Your task to perform on an android device: I want to search for a flight to Berlin which is my favorite travel destination on 9th of January from my nearest airport Rotterdam on the Expedia app.
Image 0: 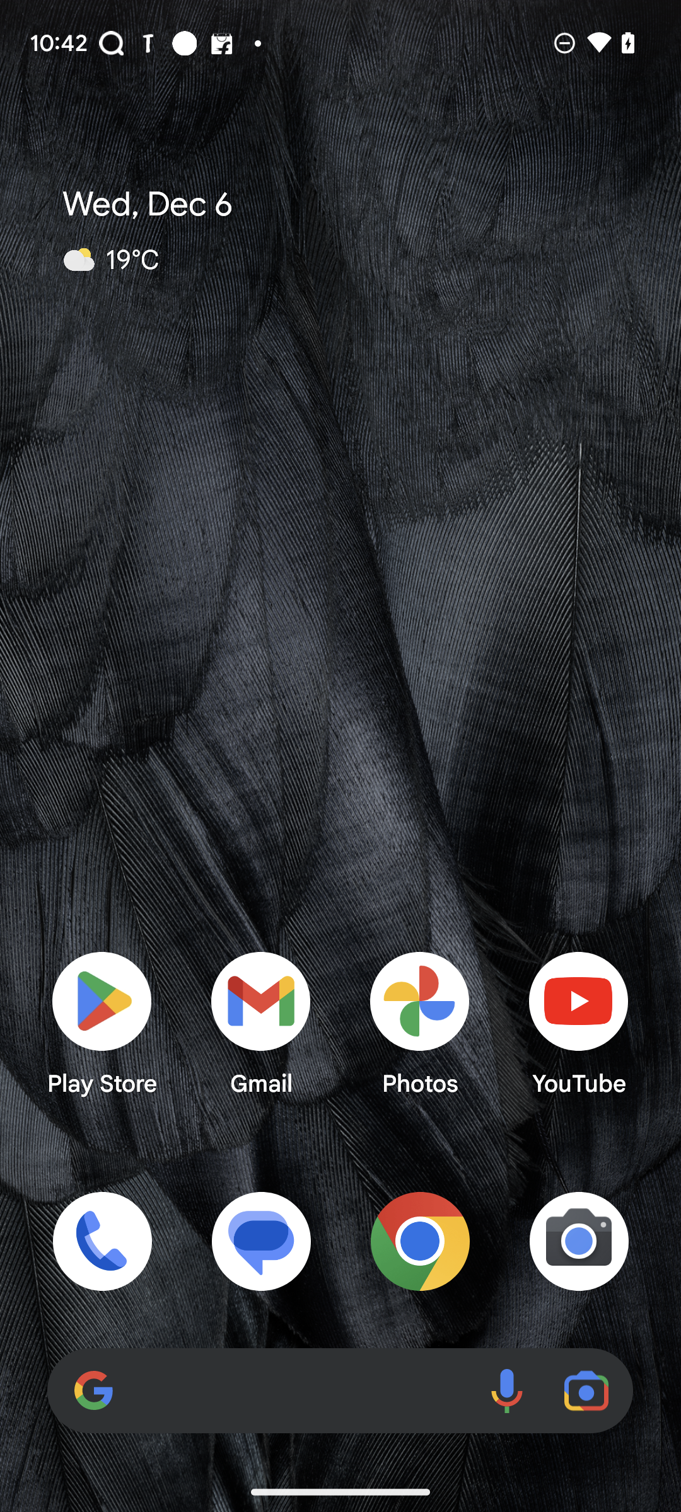
Open the Expedia app.
Step 0: open app "Expedia"
Image 1: 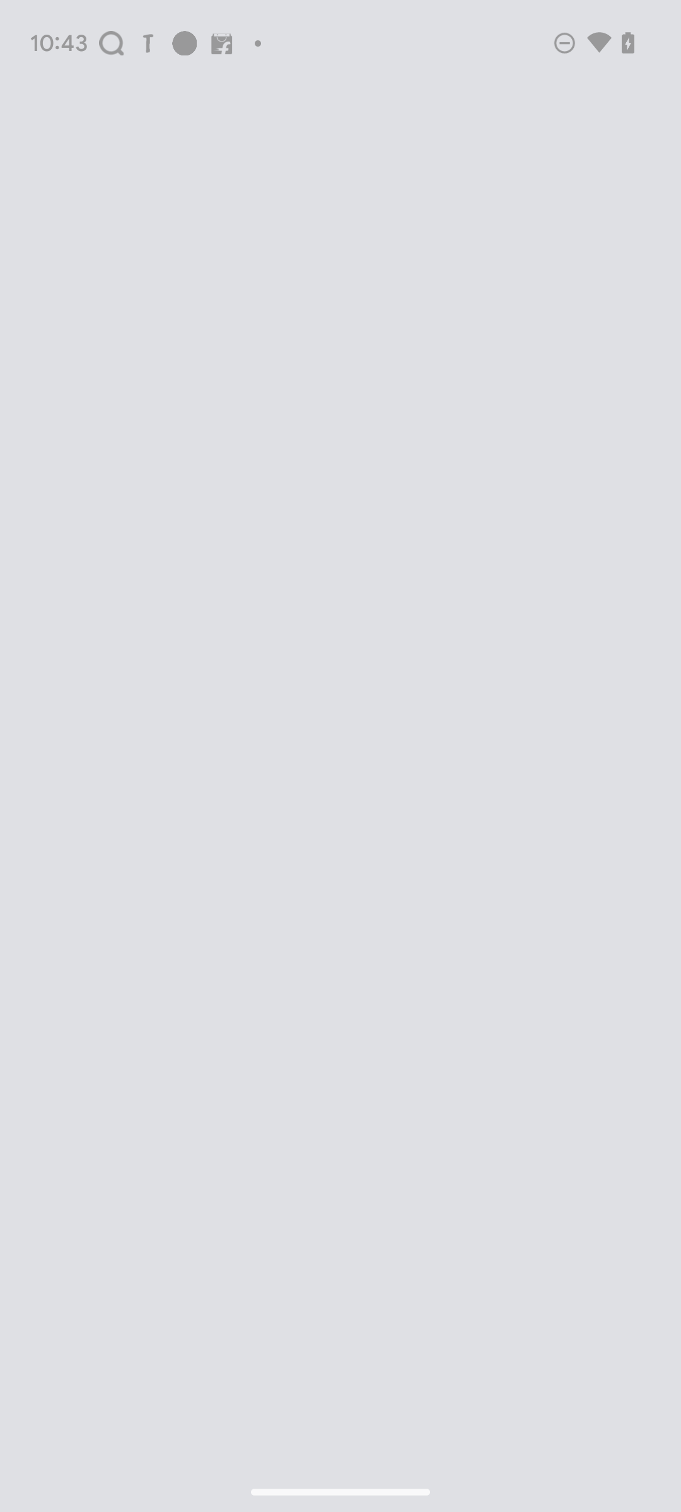
Open the Expedia app.
Step 1: wait
Image 2: 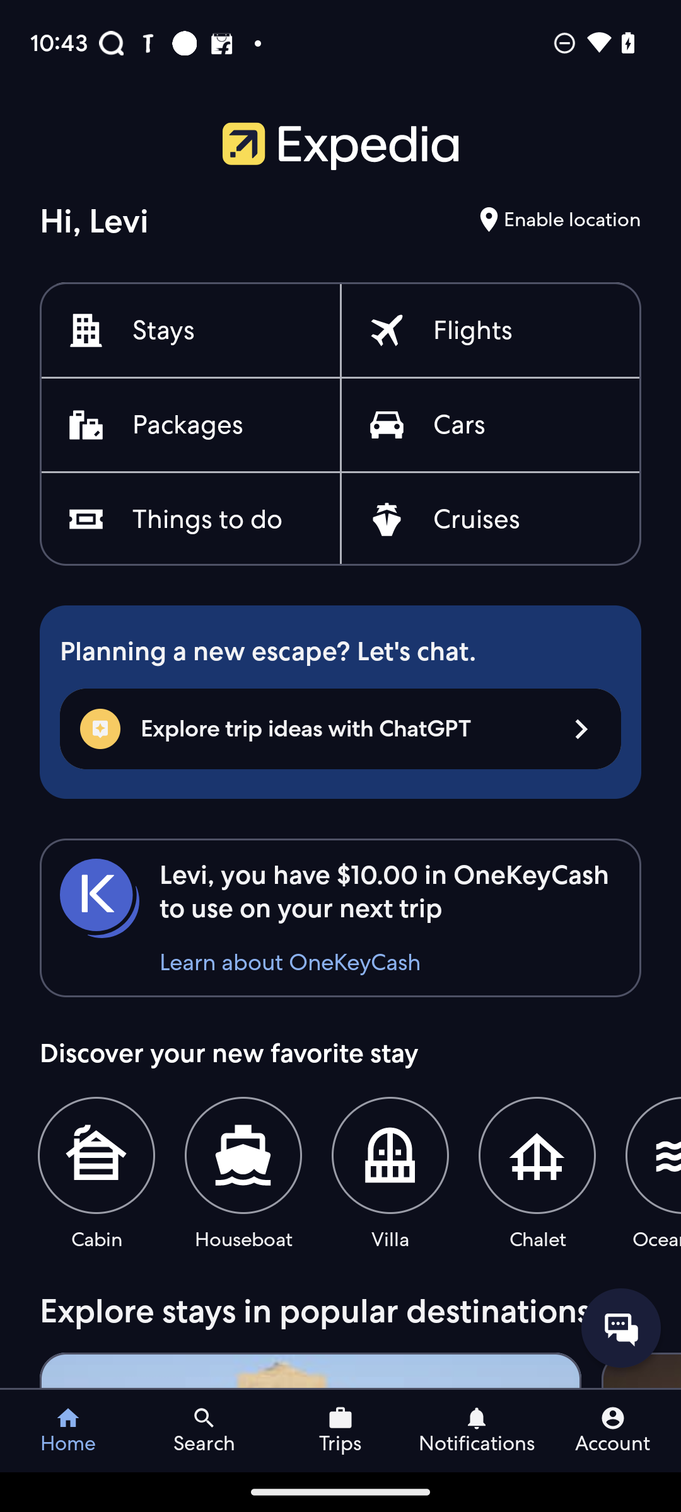
Click on the Flights option.
Step 2: click (473, 331)
Image 3: 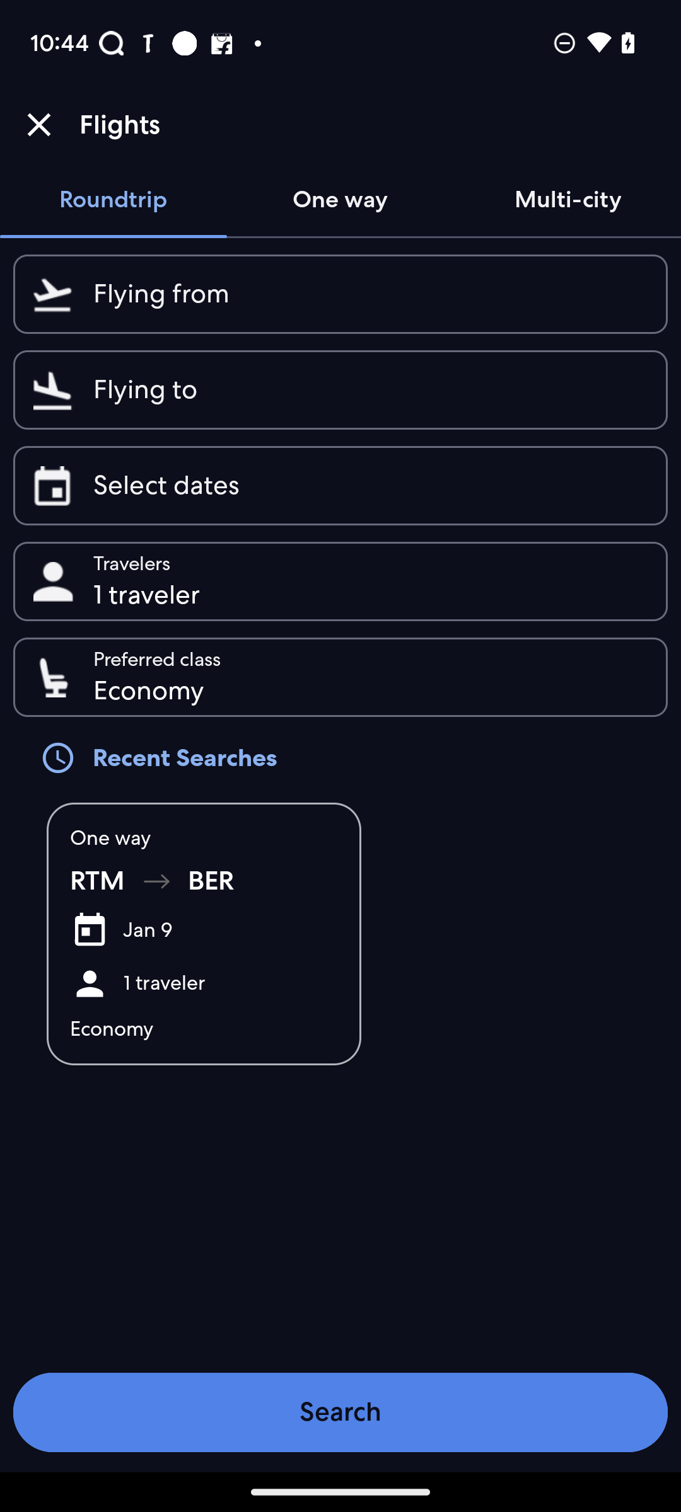
Click on the flying from option.
Step 3: click (370, 294)
Image 4: 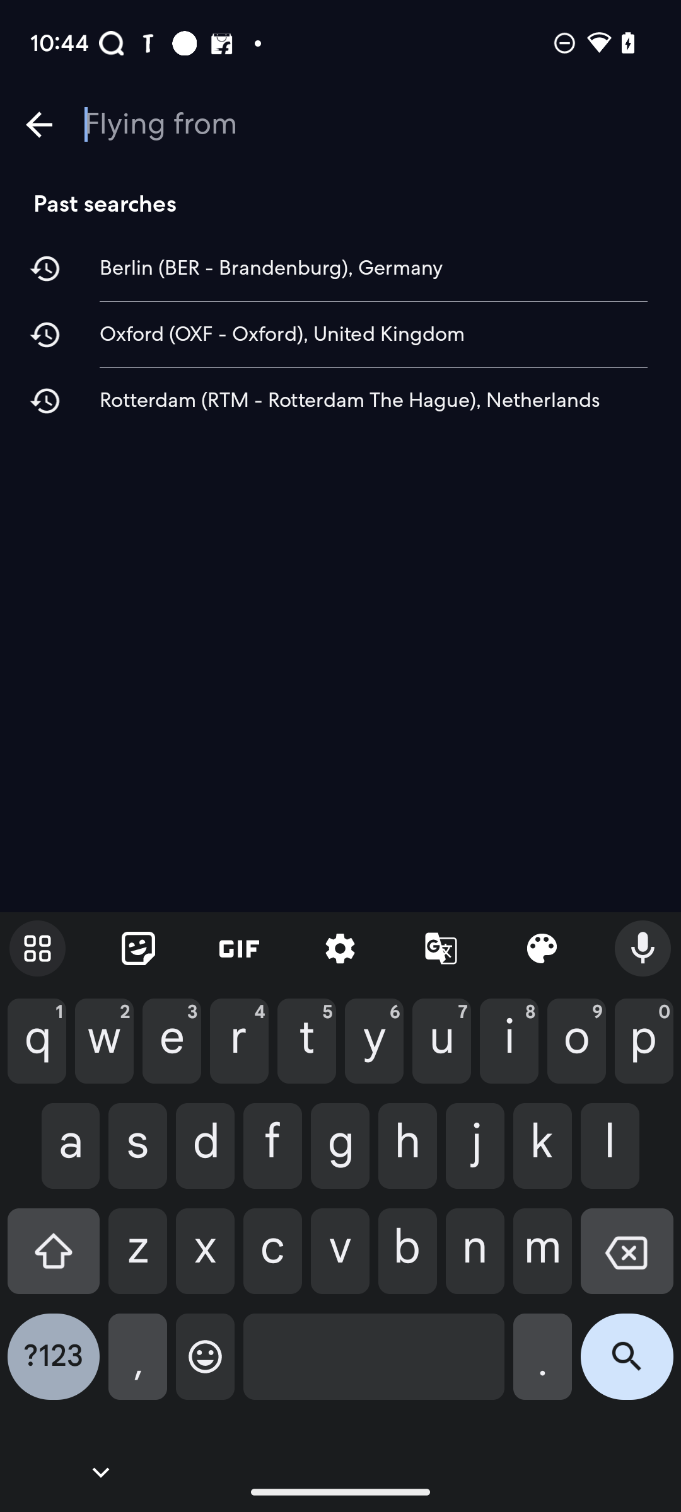
Enter Rotterdam in the text box.
Step 4: type "Rotterdam"
Image 5: 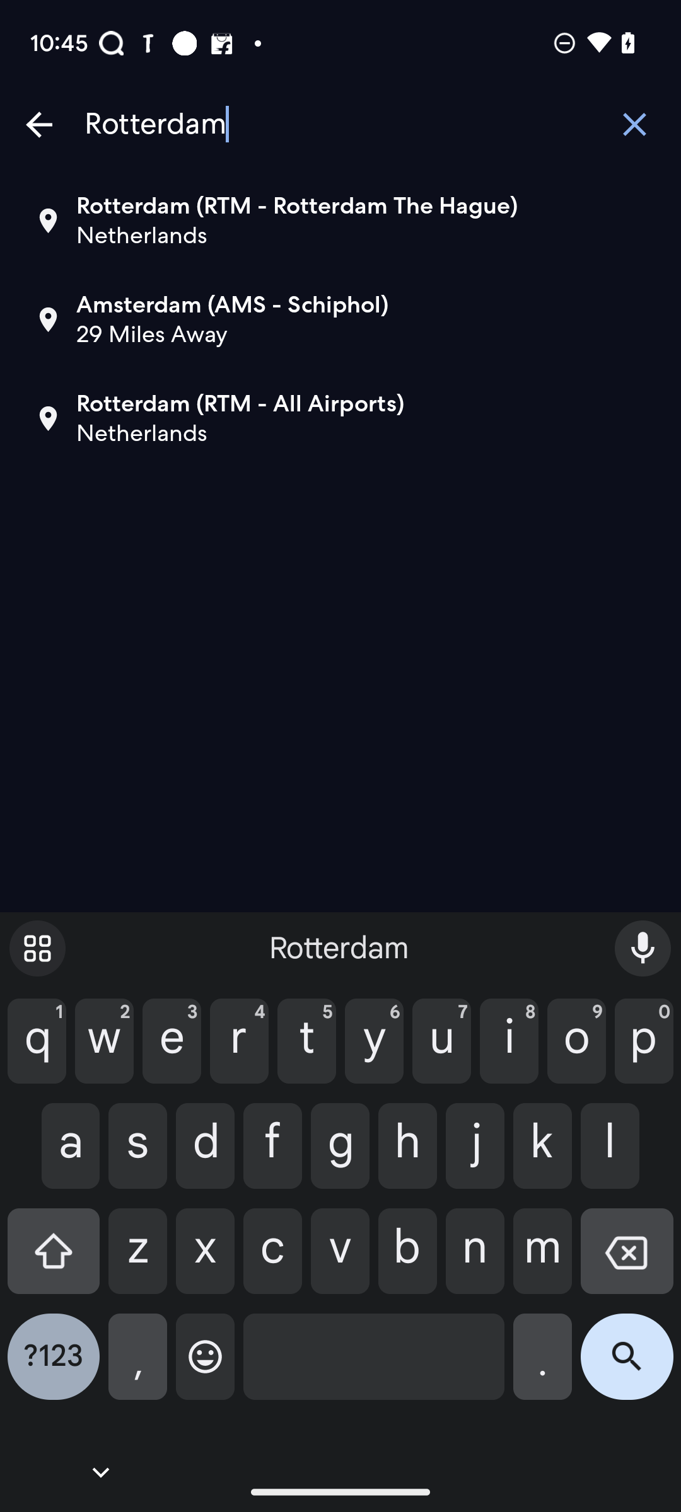
Click on the first suggestion.
Step 5: click (340, 201)
Image 6: 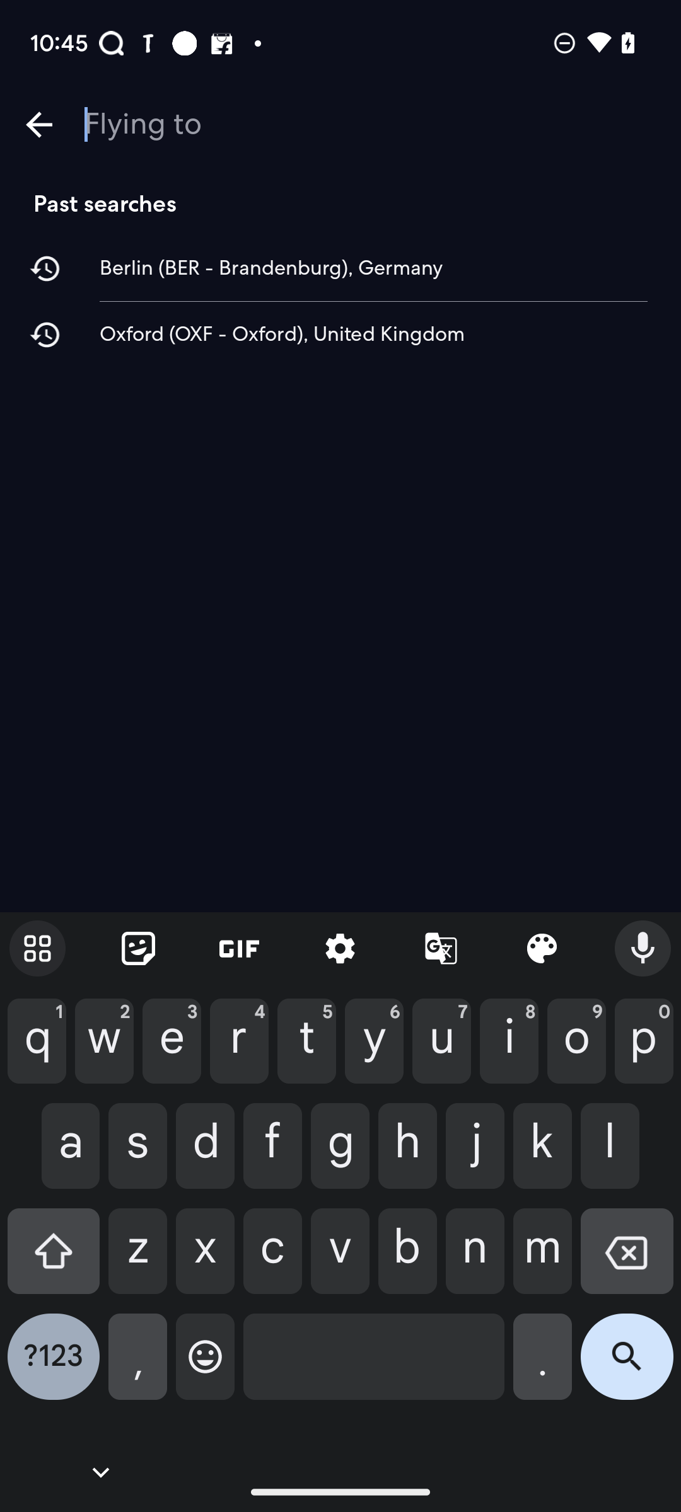
Enter Berlin in the flying to text box.
Step 6: type "Berlin"
Image 7: 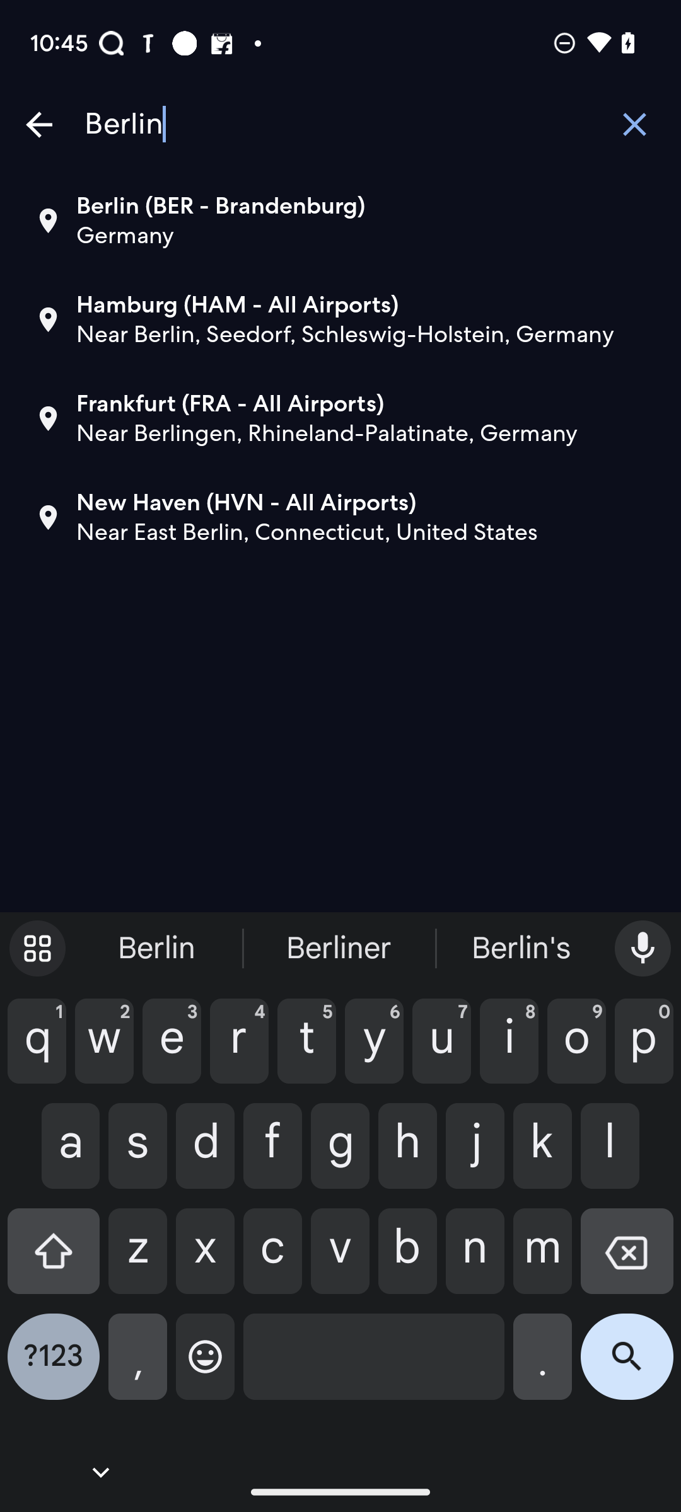
Click on the first suggestion.
Step 7: click (340, 201)
Image 8: 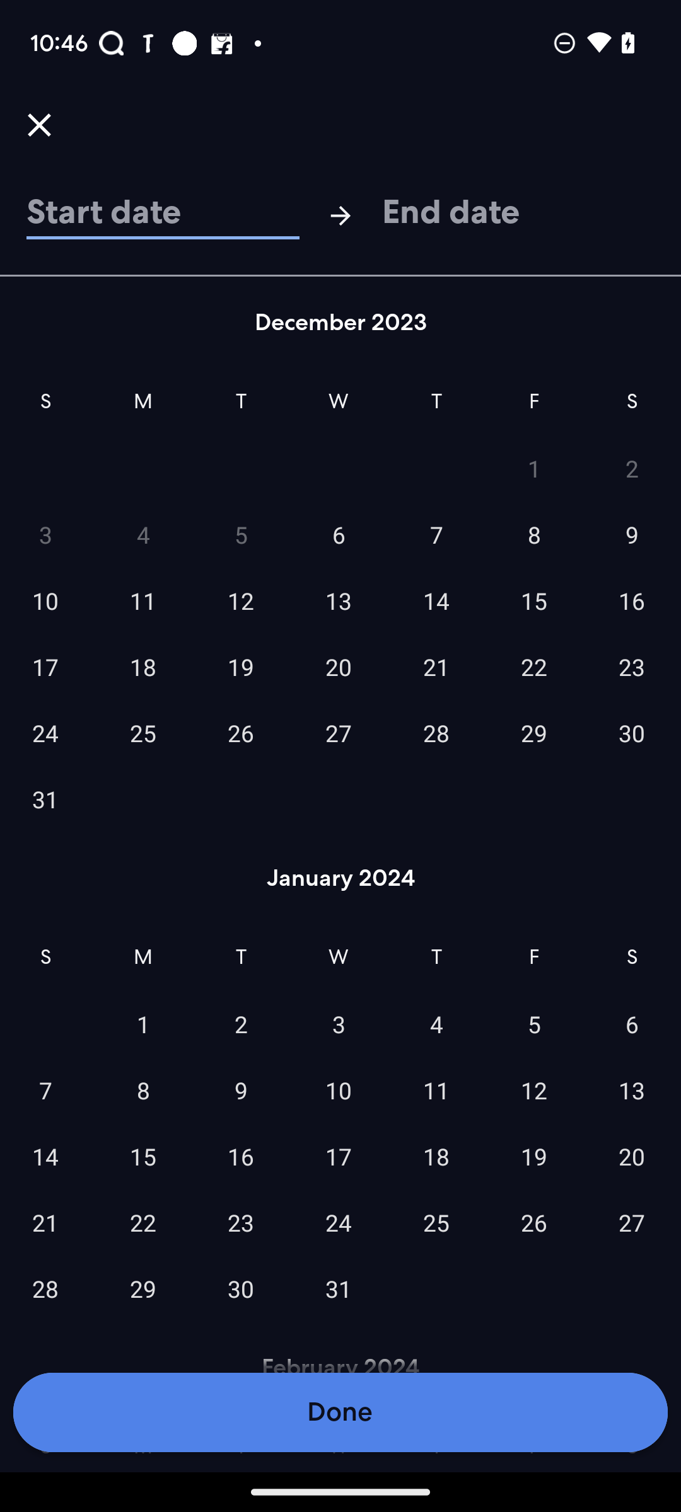
Click on the 9th of january.
Step 8: click (241, 1090)
Image 9: 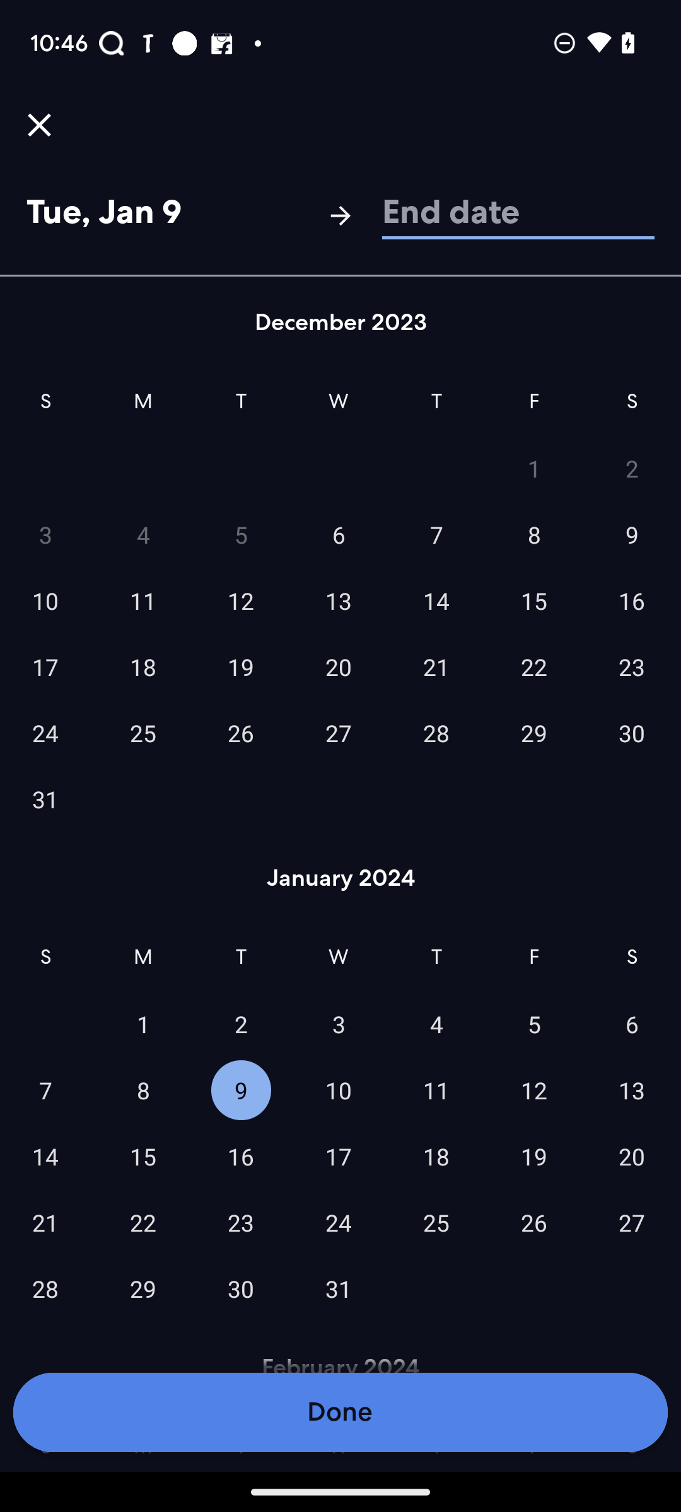
Click on the done button.
Step 9: click (340, 1412)
Image 11: 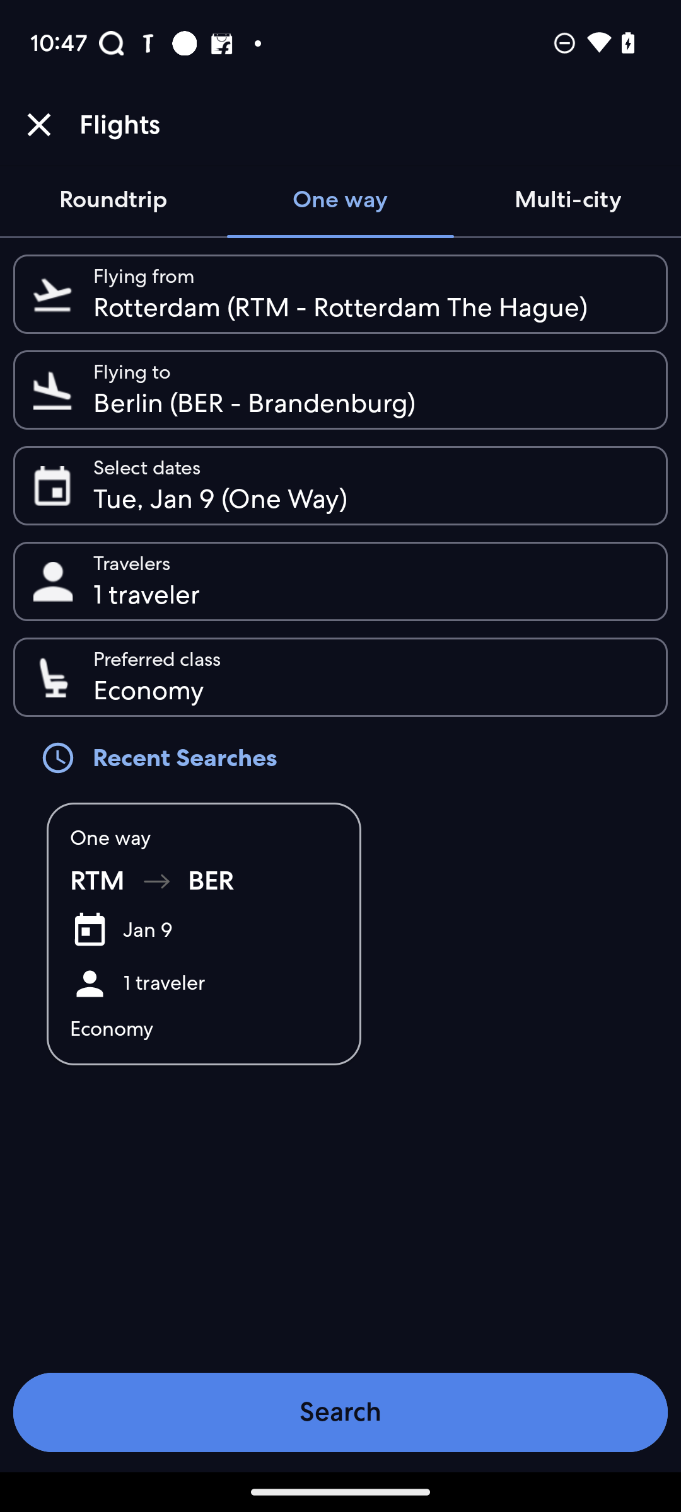
Click on the Search button on the bottom of the screen.
Step 11: click (340, 1412)